Your task to perform on an android device: Open the Outlook App, Select the Independence day celebration mail, Go to the three dots and move the mail to the Deleted Folder. 
Image 0: 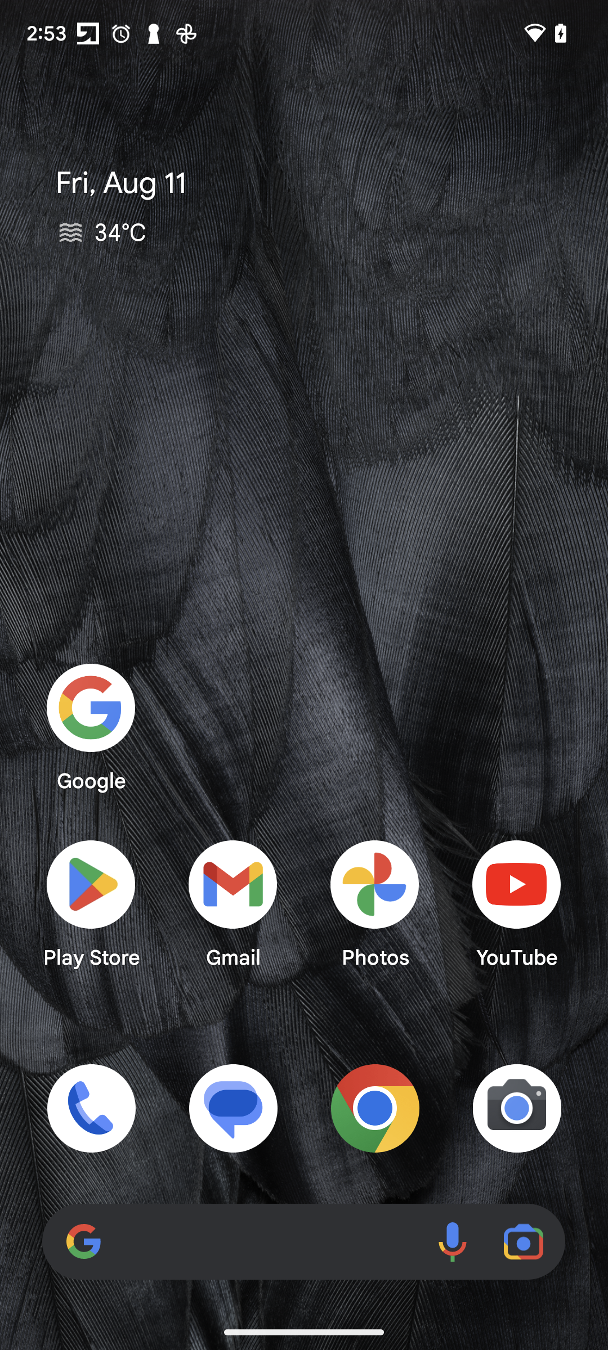
Open the Outlook App
Step 0: open app "Outlook"
Image 1: 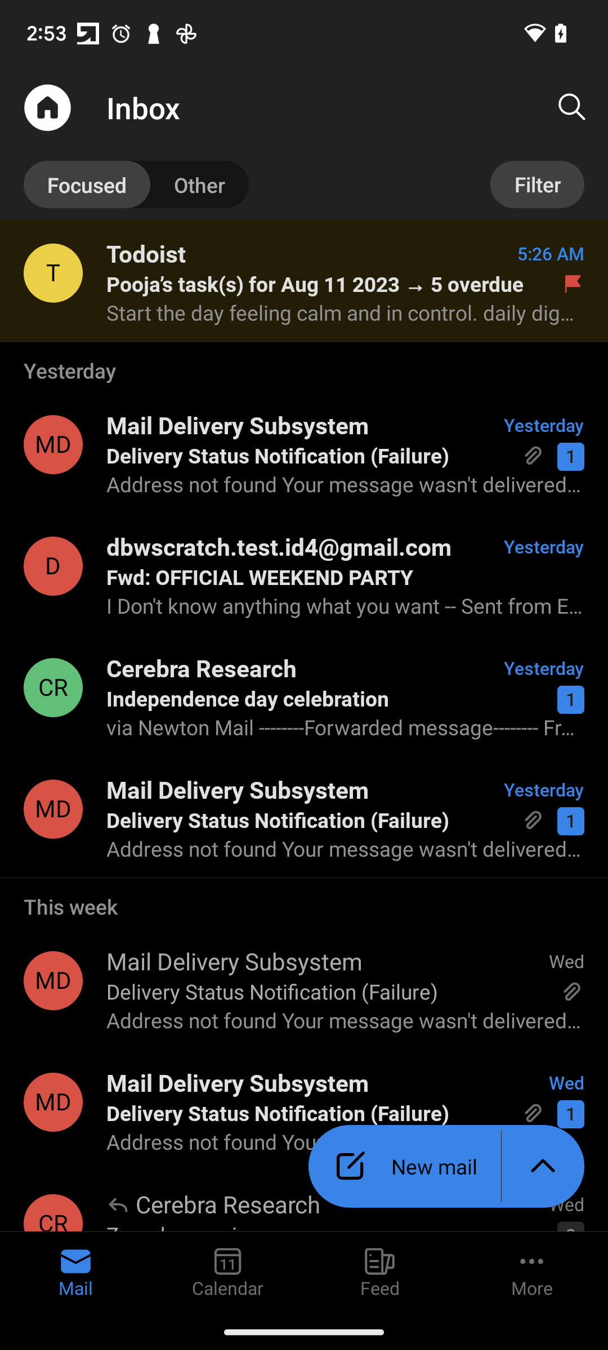
Select the Independence day celebration mail
Step 1: click (53, 687)
Image 3: 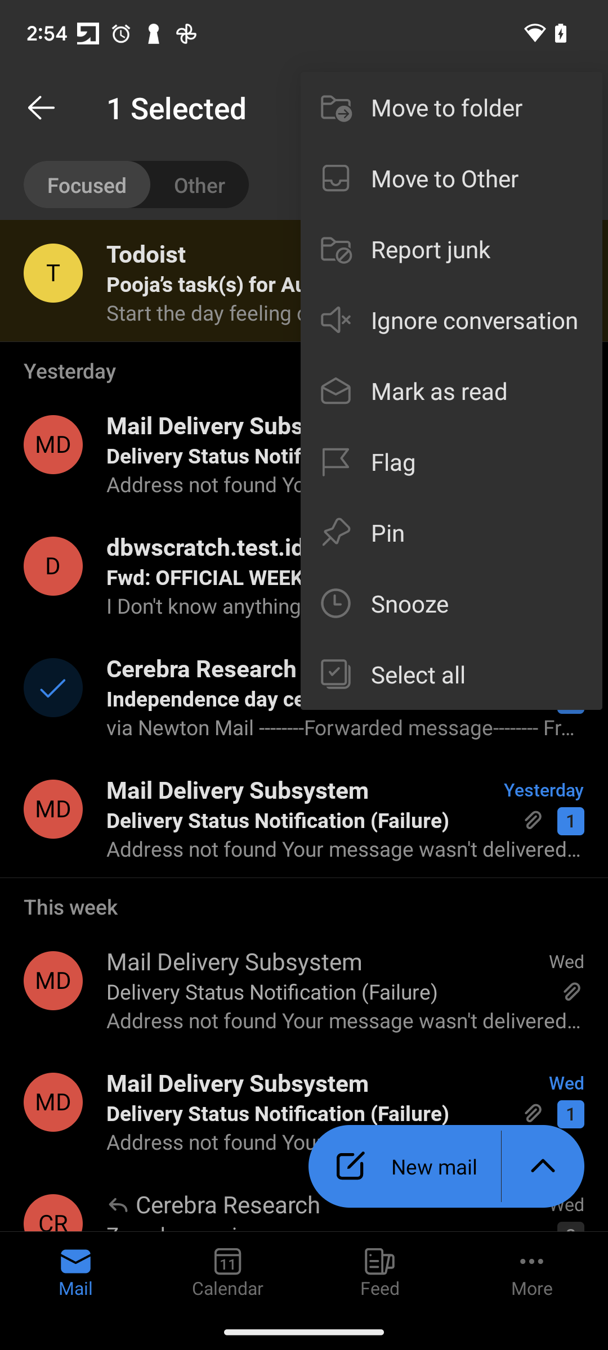
Click on the Move to folder Option 
Step 3: click (475, 107)
Image 4: 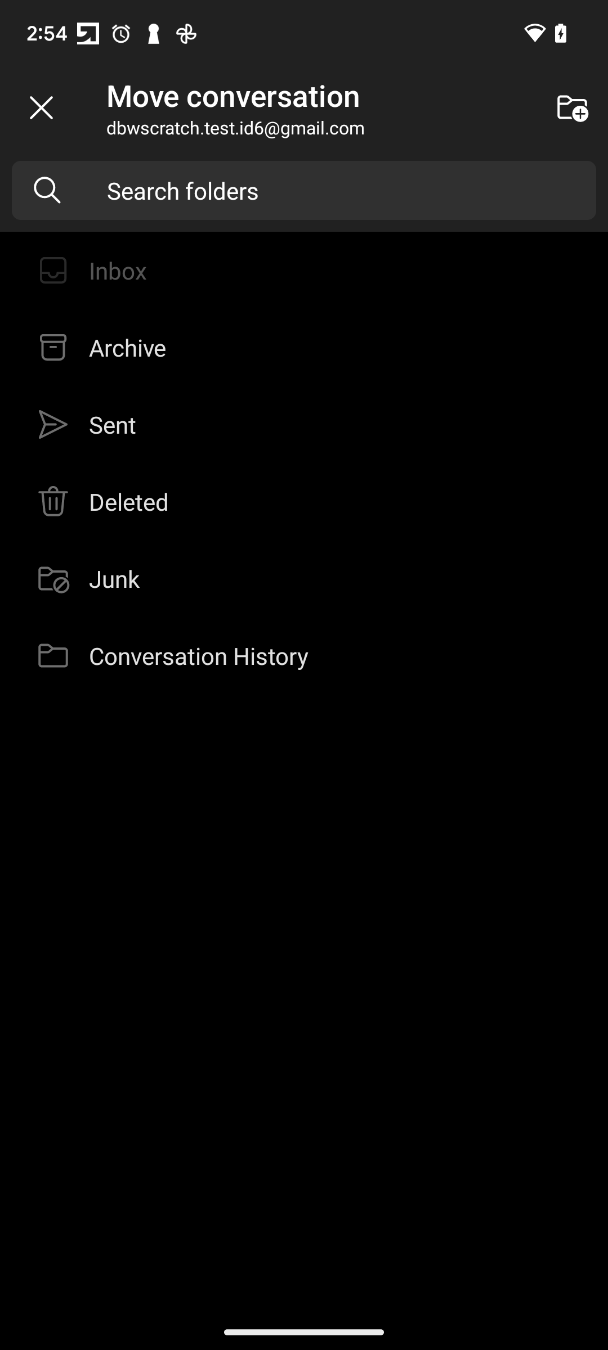
Select the Deleted Folder to move the Independence day celebration mail into Deleted Folder 
Step 4: click (320, 501)